Your task to perform on an android device: Add the Burrito Bowl (vegan) to my basket on the Grubhub app so I wouldn't lose it while shopping.
Image 0: 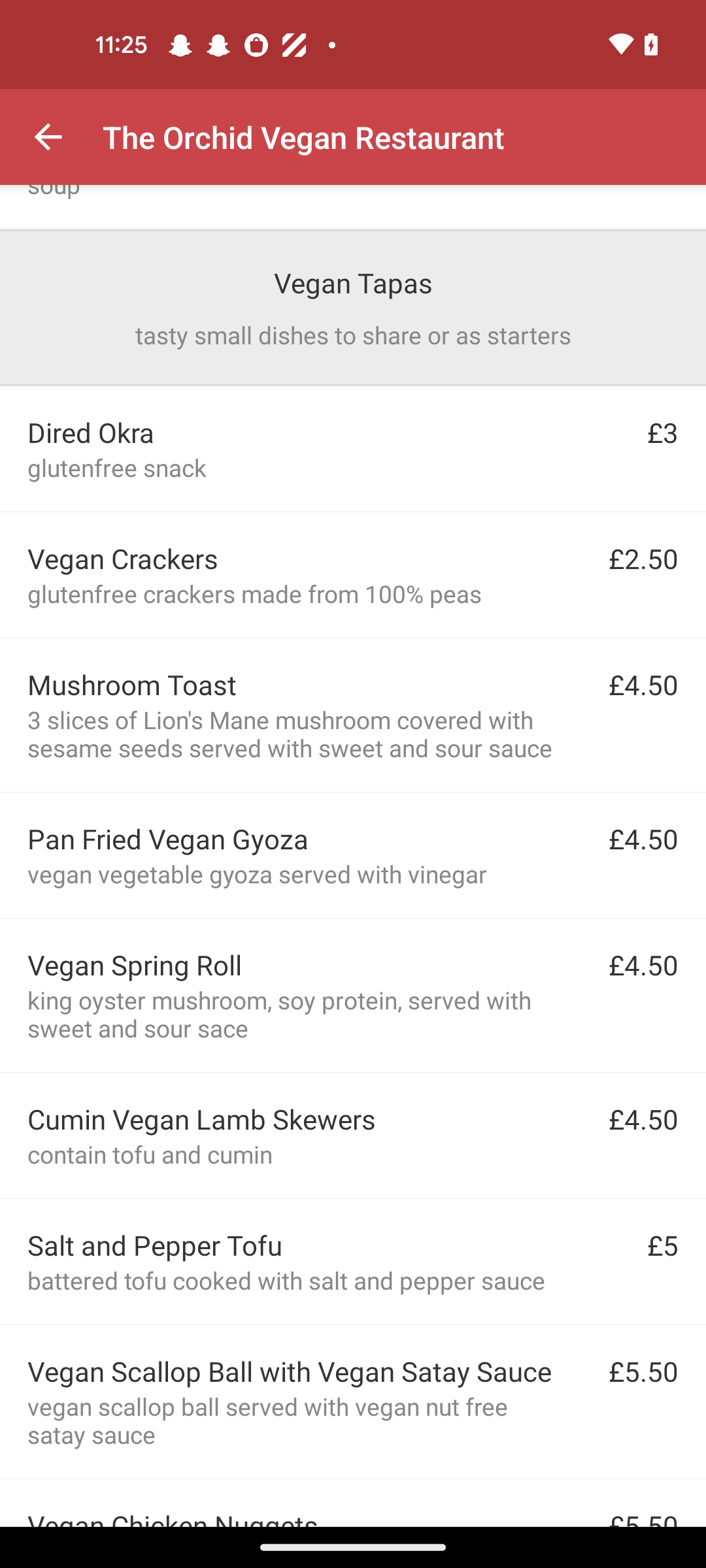
open the grubhub app
Step 0: open app "Grubhub"
Image 1: 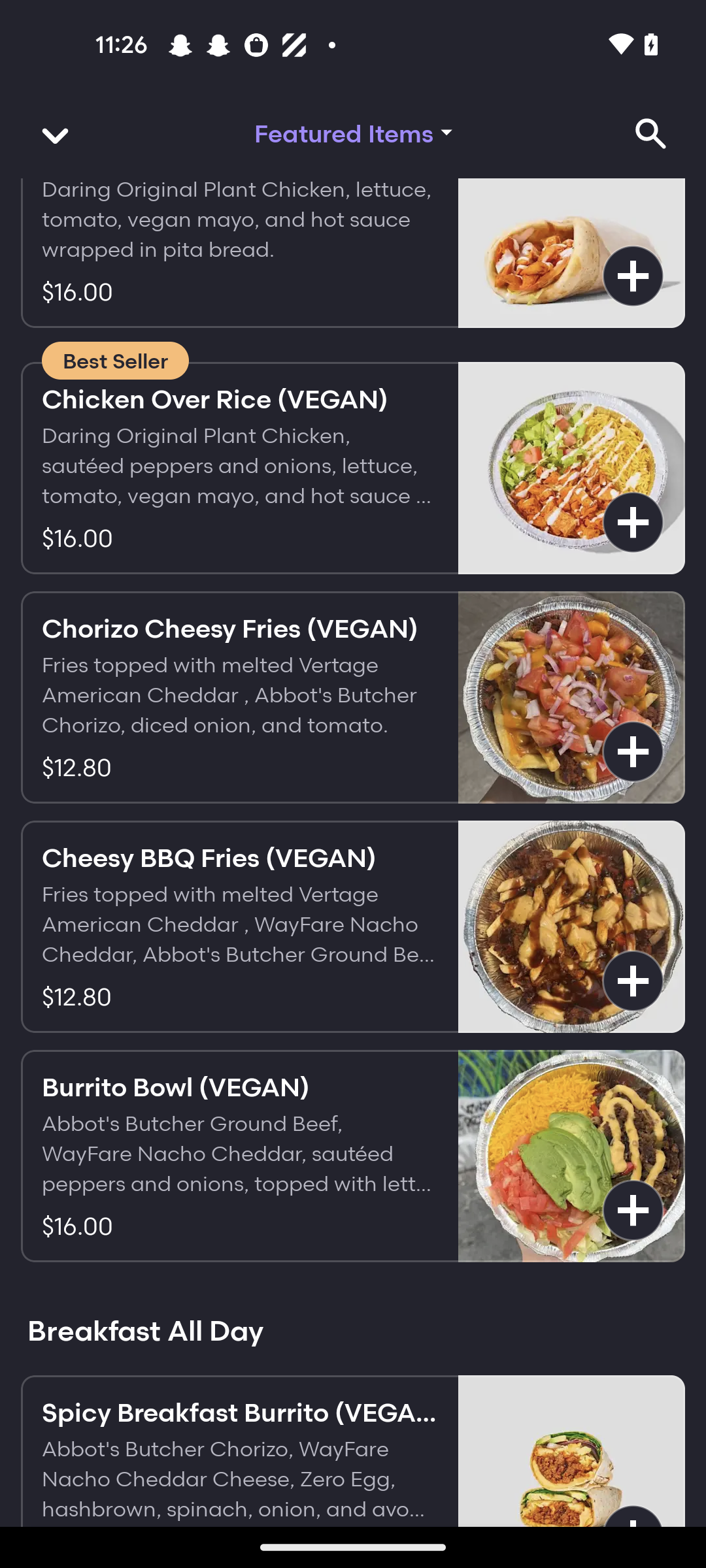
Click on the Burrito Bowl (vegan) option
Step 1: click (239, 1156)
Image 2: 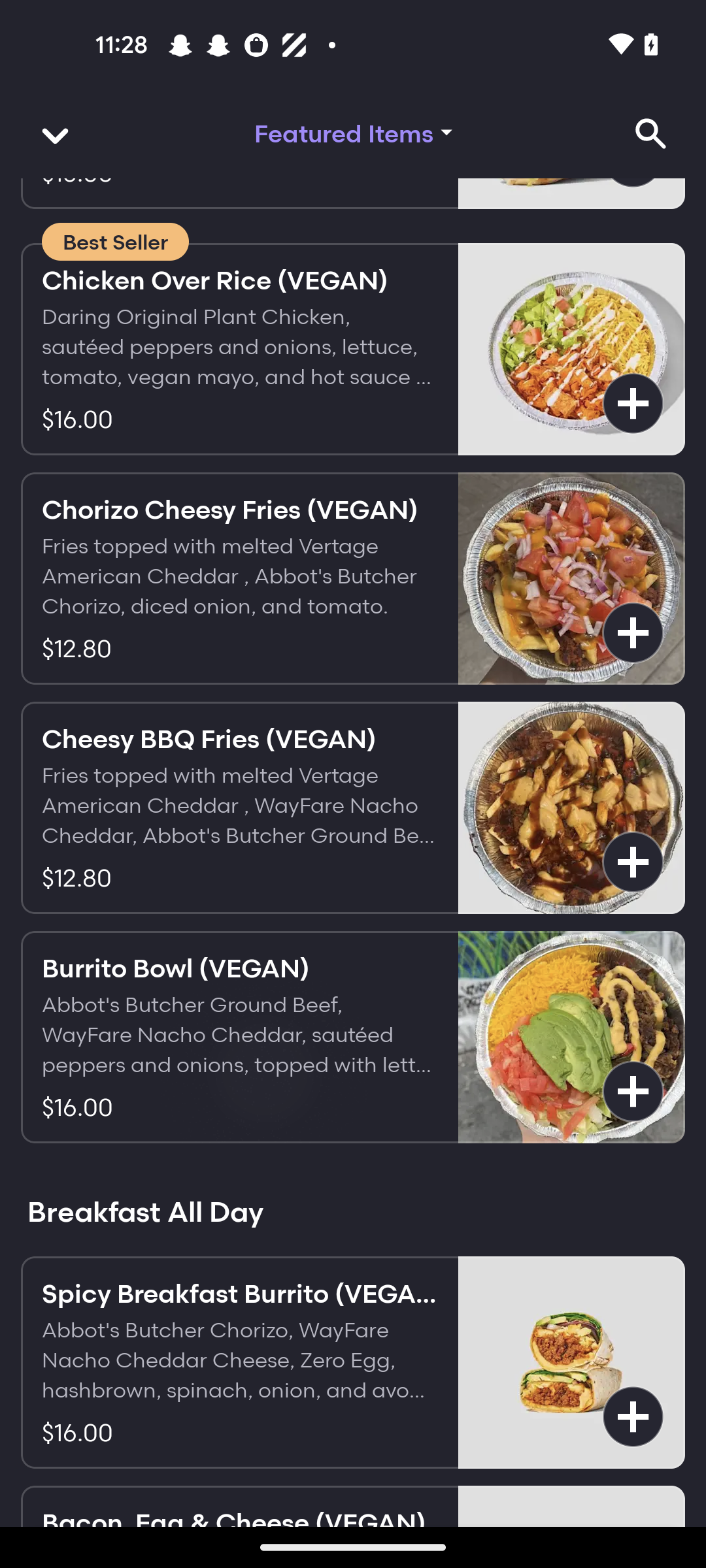
Click on the Add to bag tab at the bottom of the screen 
Step 2: wait
Image 3: 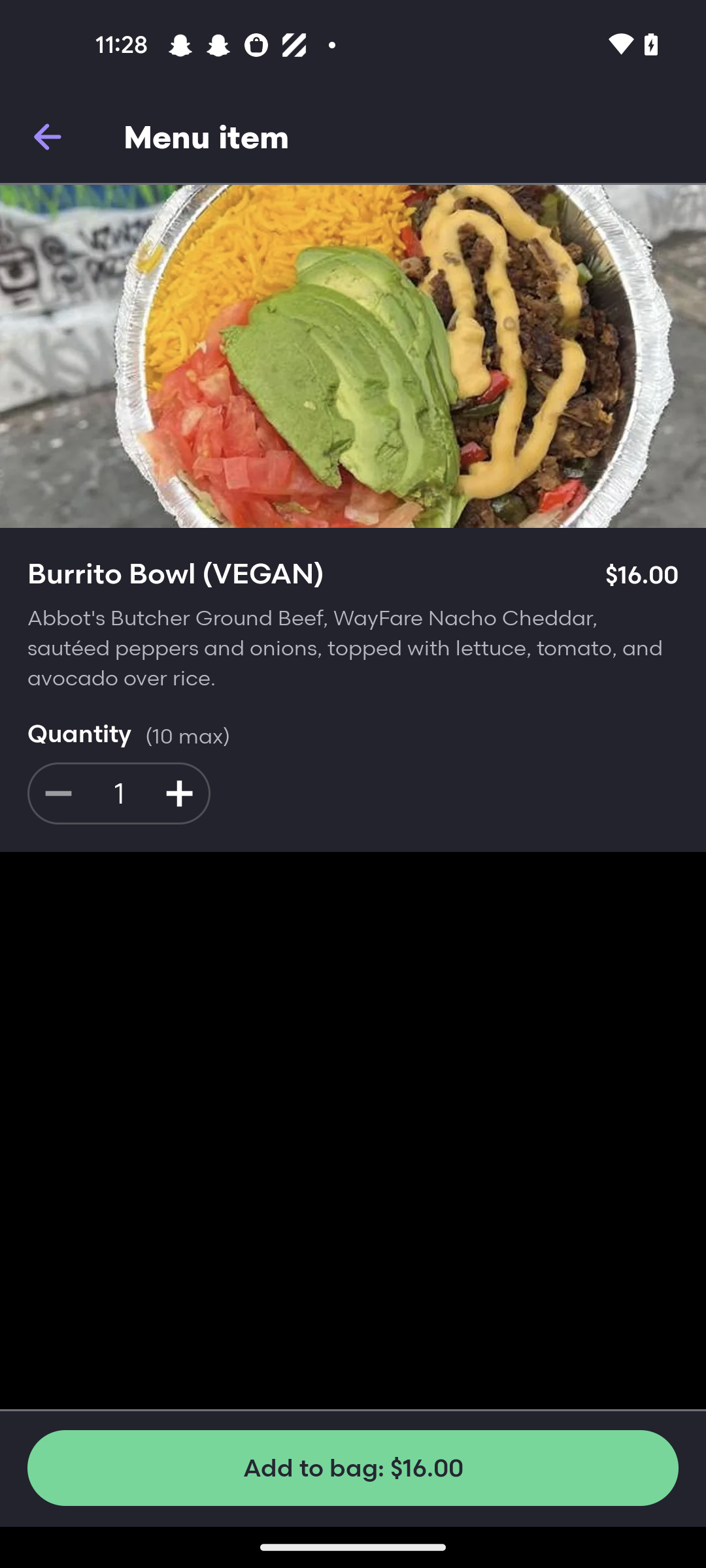
Click on the Add to bag tab at the bottom of the screen 
Step 3: click (353, 1468)
Image 4: 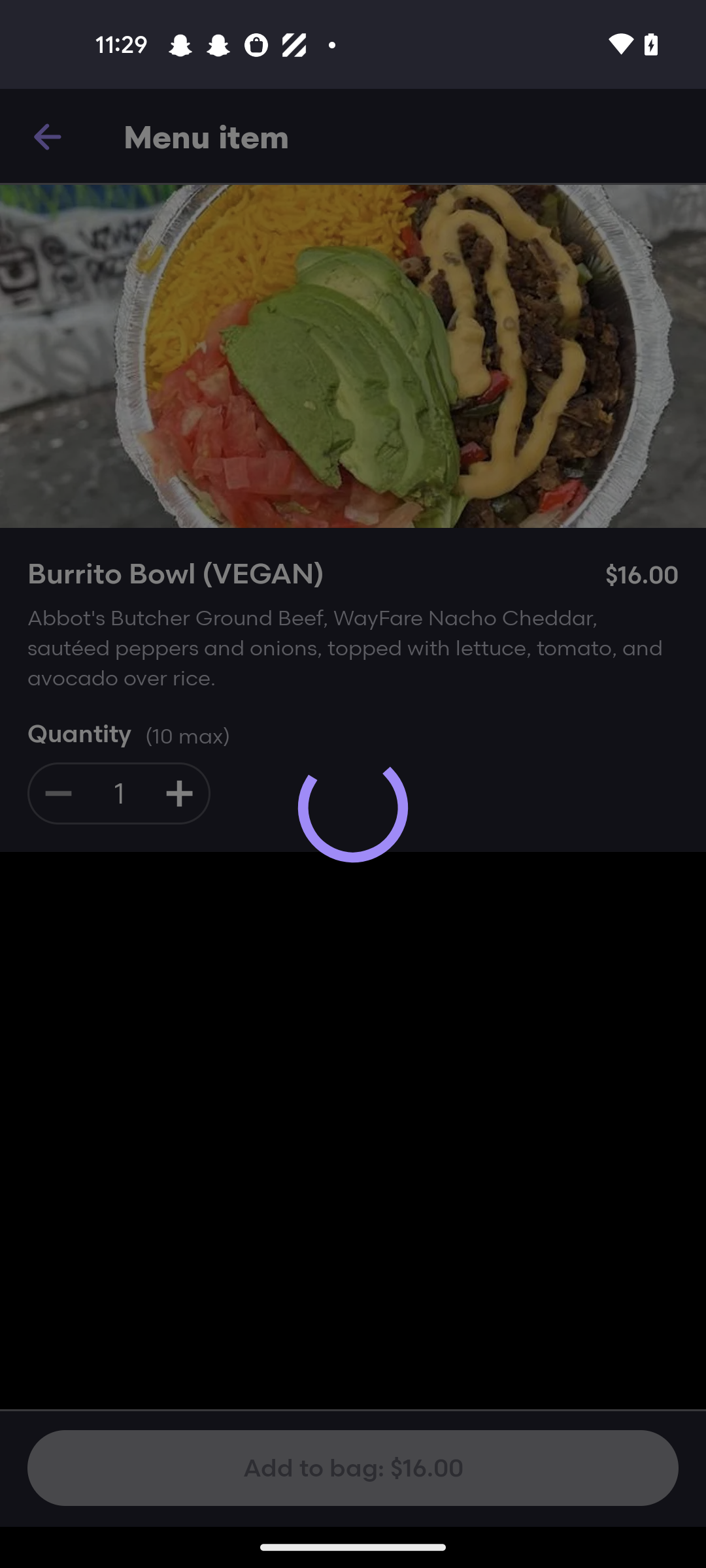
Click on the Add to bag tab at the bottom of the screen 
Step 4: wait